Your task to perform on an android device: View painting details on the Rtistiq app.
Image 0: 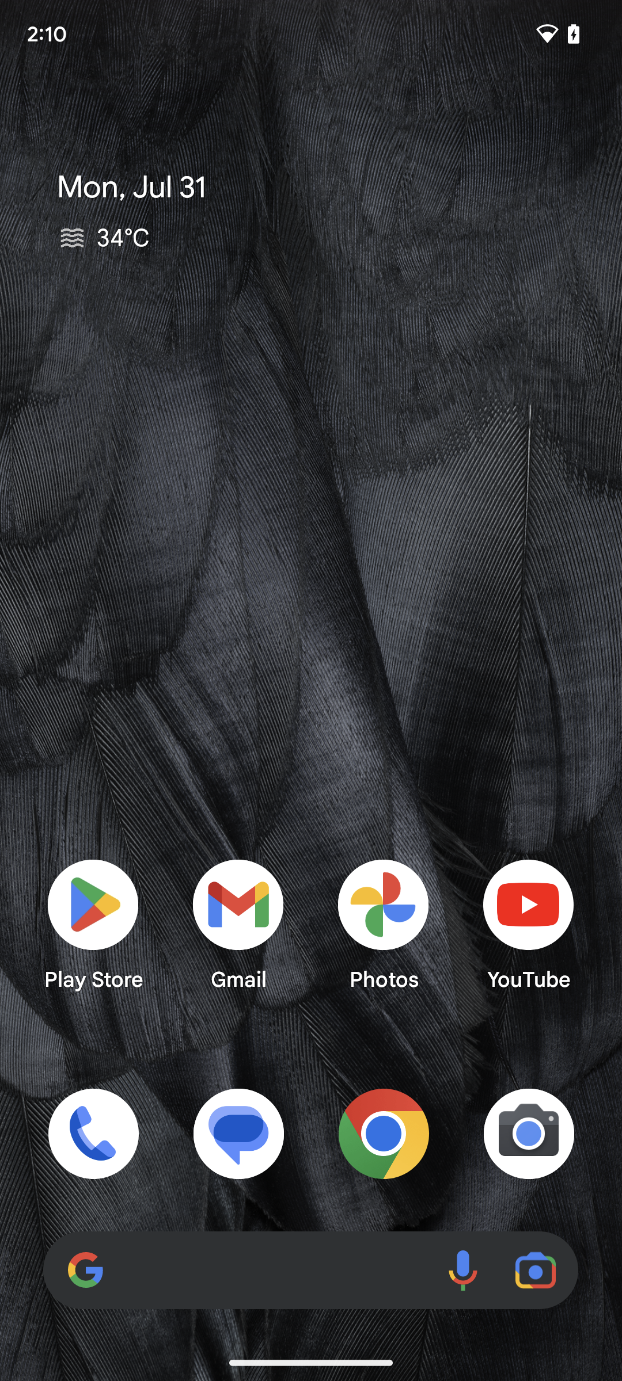
open the Rtistiq app.
Step 0: open app "RtistiQ"
Image 1: 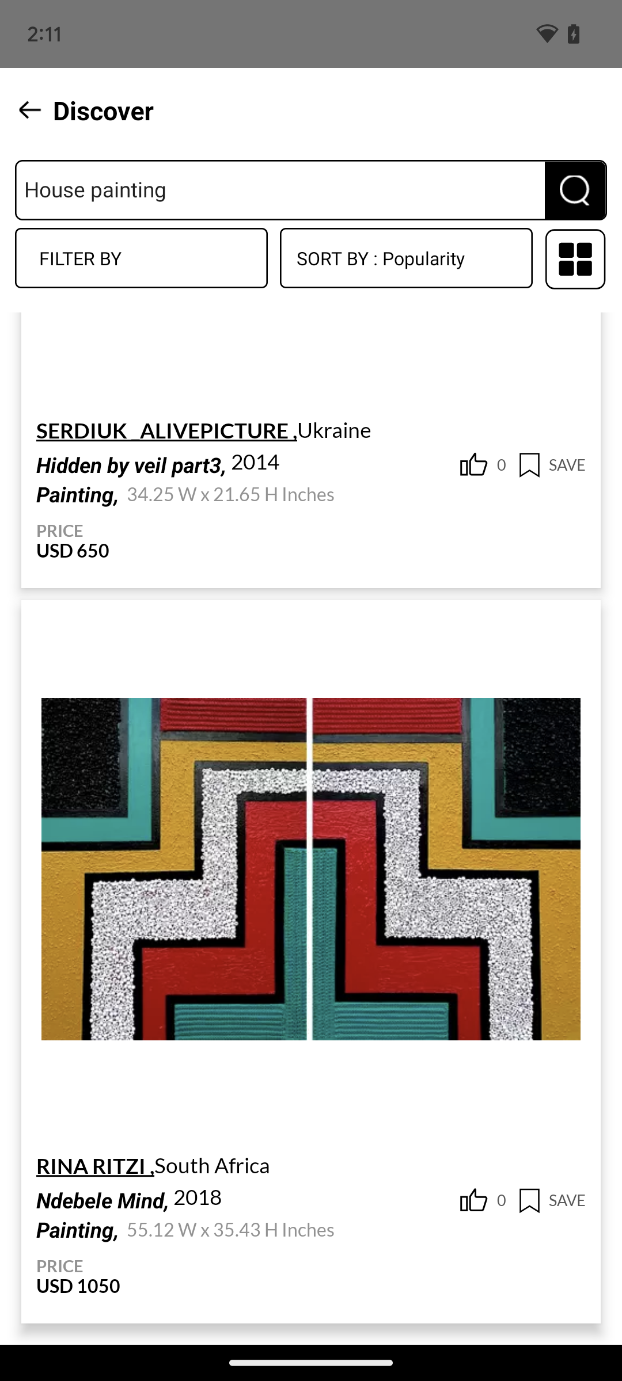
open the Rtistiq app.
Step 1: wait
Image 2: 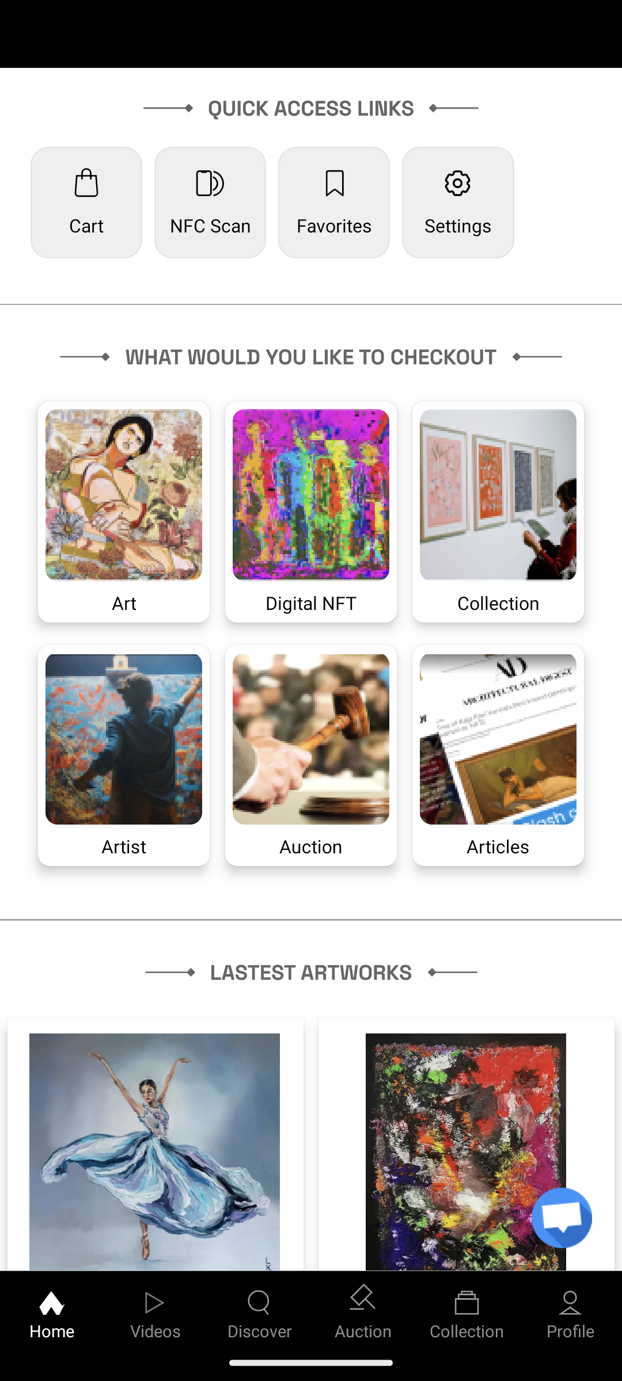
Click on the first image present on the screen.
Step 2: click (311, 706)
Image 3: 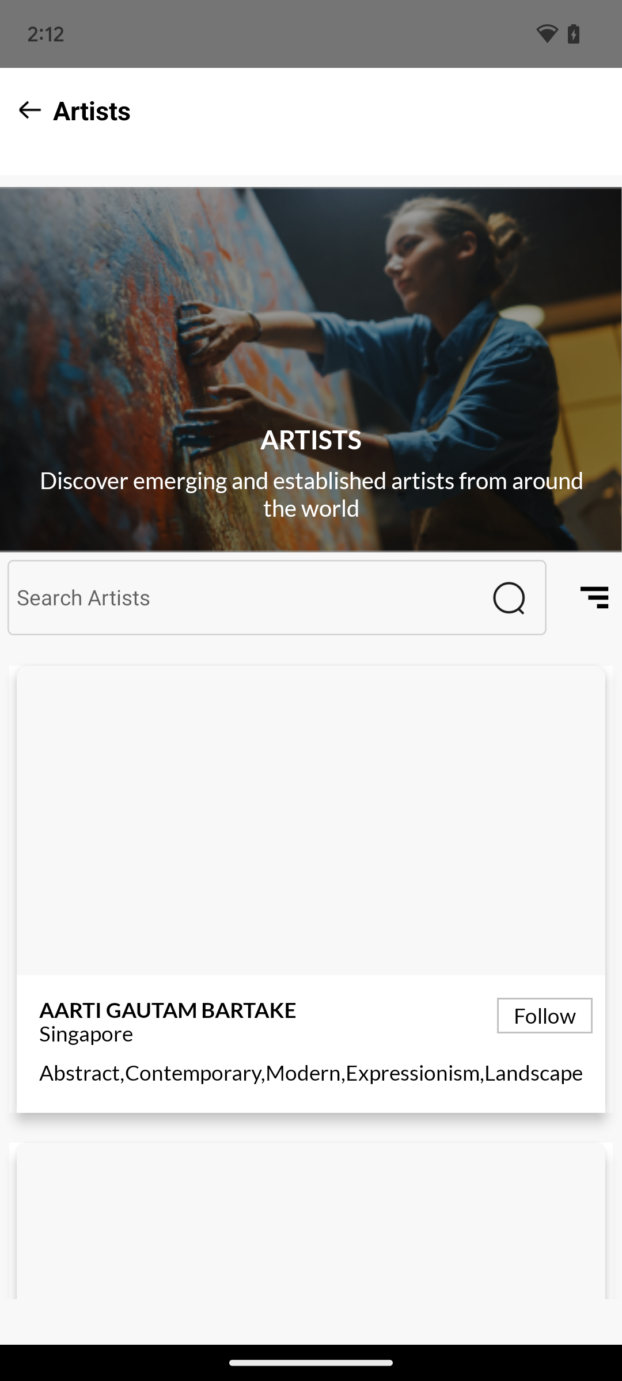
Click on the first image present on the screen.
Step 3: wait
Image 4: 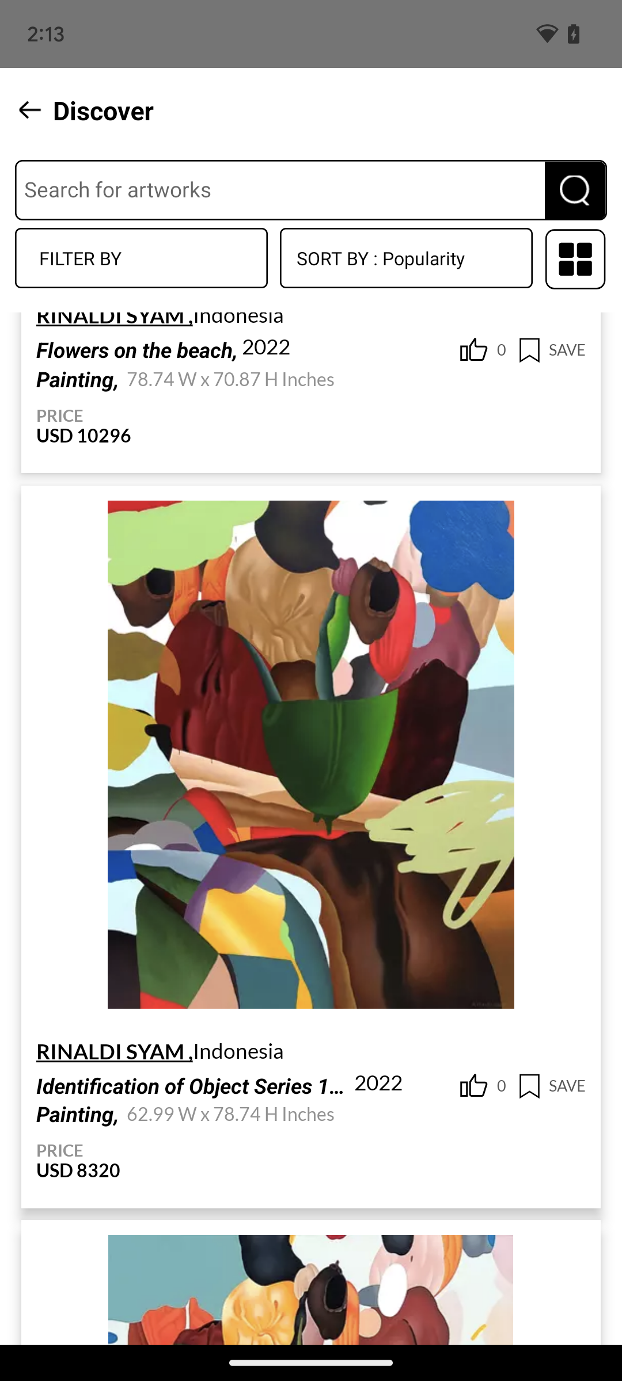
Click on the first image present on the screen.
Step 4: click (311, 686)